Your task to perform on an android device: My wife told me to view the comparison of Shining Shop 40 in 1 Pcs Wrench Tool Kit with others before purchasing it, so compare this wrench tool kit with others in the Flipkart app.
Image 0: 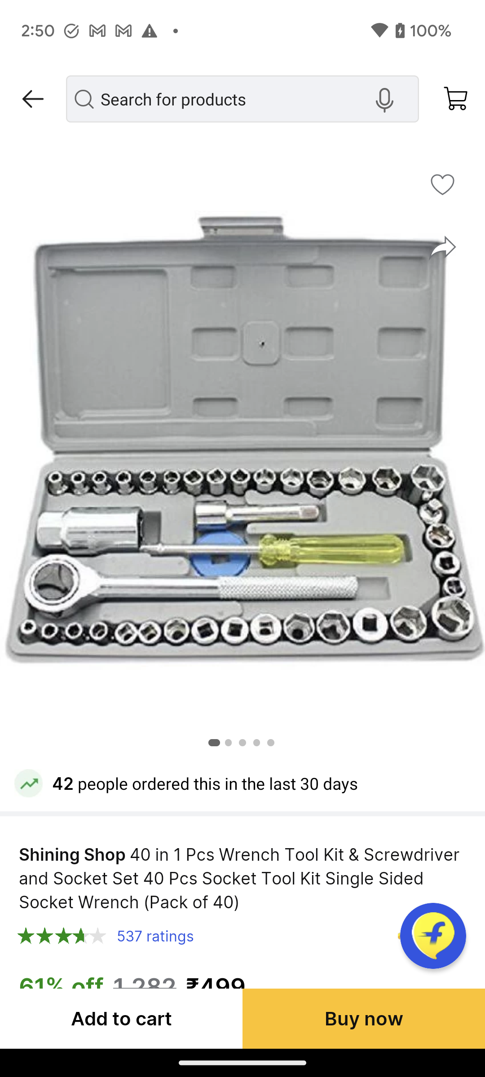
Scroll down to view other wrench tool kits of this category.
Step 0: scroll down
Image 1: 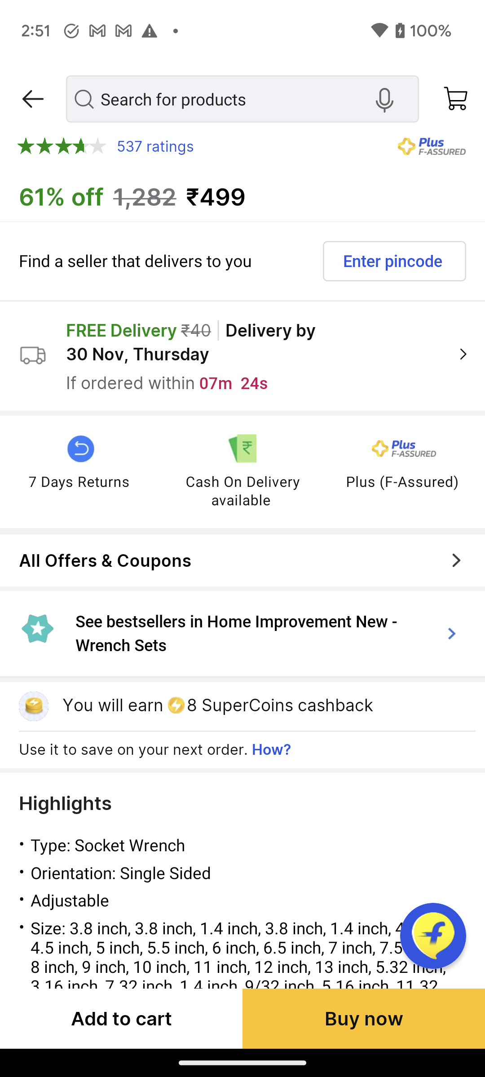
Scroll down to view other wrench tool kits of this category.
Step 1: scroll down